Your task to perform on an android device: I want to purchase the  faux leather bomber jacket I've fallen in love with on the pull&bear app. I'm therefore adding it to my cart before making a decision.I want to purchase the  faux leather bomber jacket I've fallen in love with on the pull&bear app. I'm therefore adding it to my cart before making a decision.I want to purchase the  faux leather bomber jacket I've fallen in love with on the pull&bear app. I'm therefore adding it to my cart before making a decision.
Image 0: 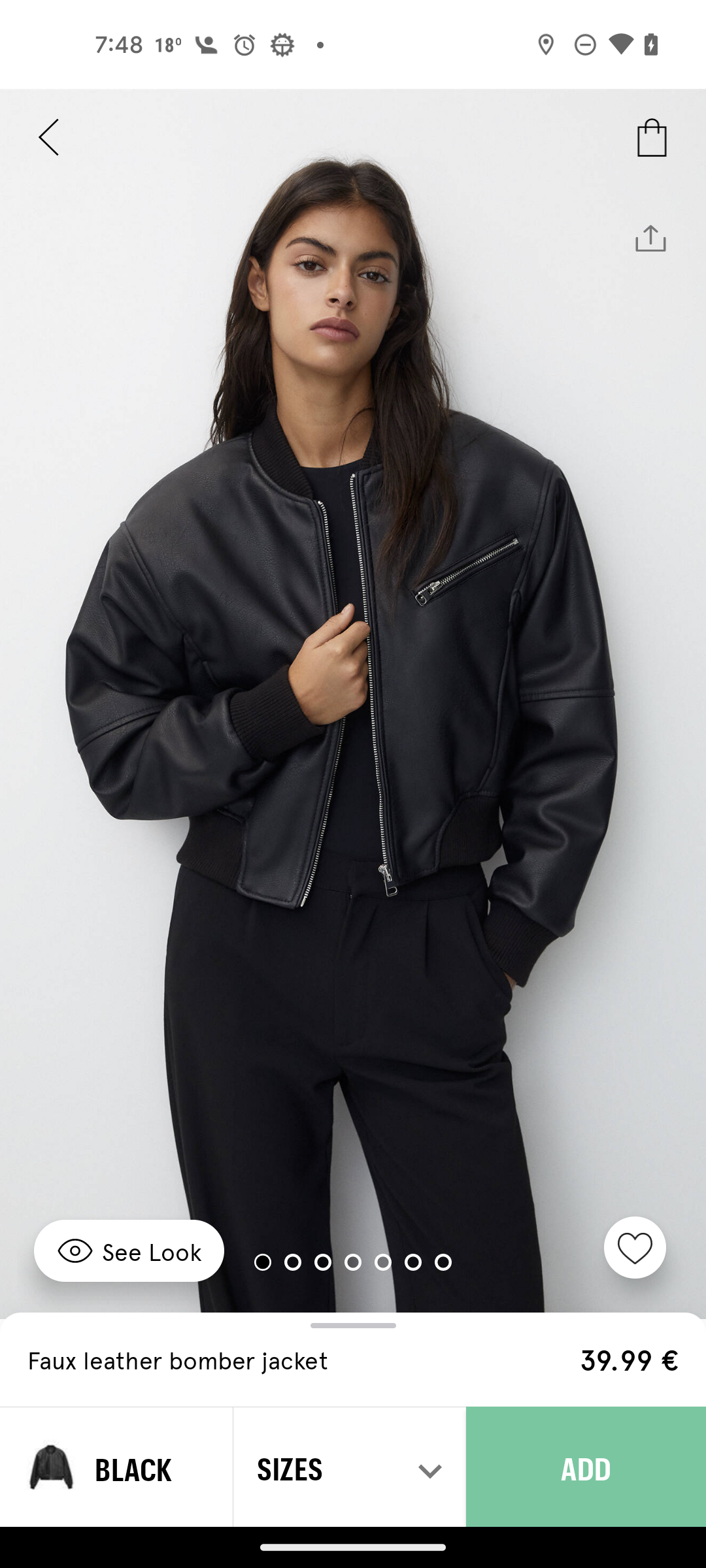
Click on the Add button
Step 0: click (586, 1467)
Image 1: 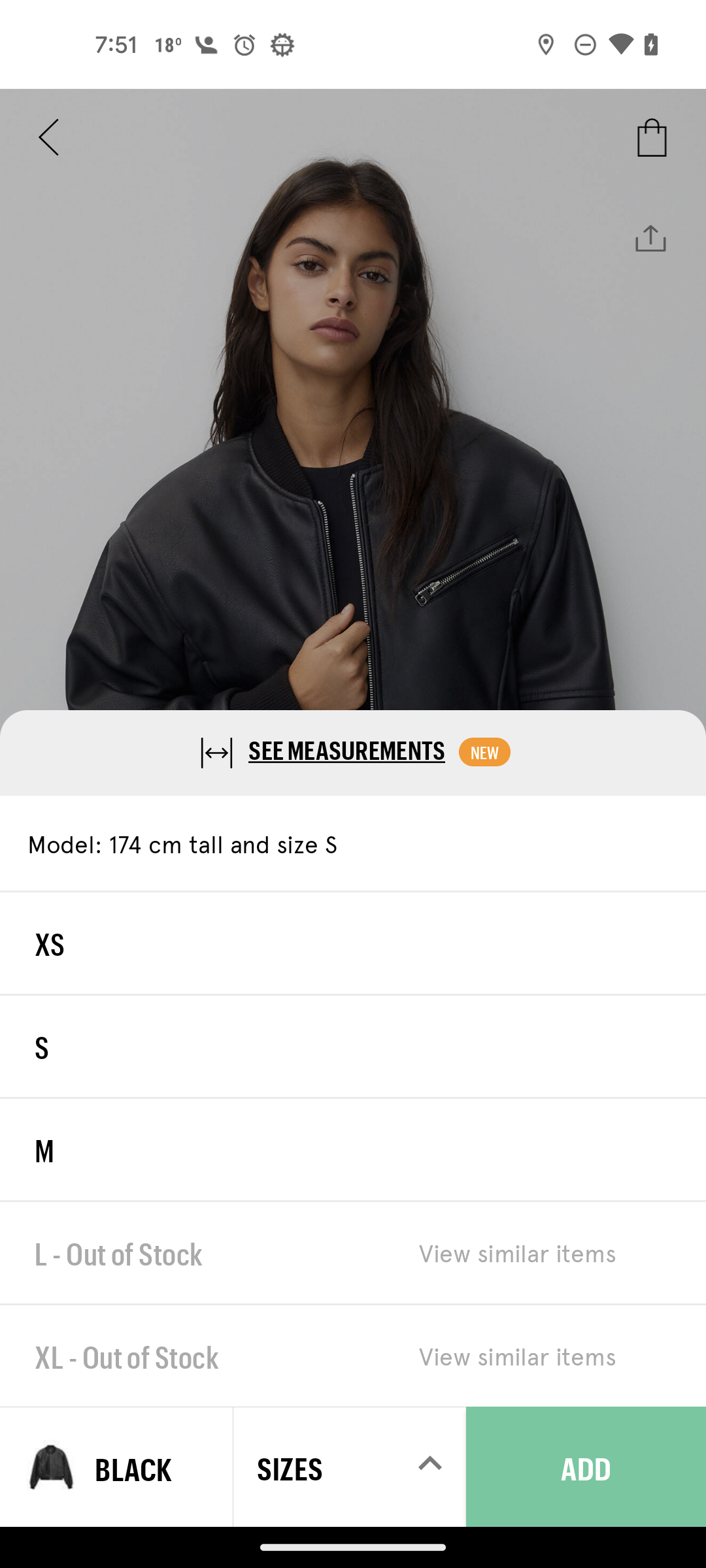
Select the size M
Step 1: click (353, 1149)
Image 2: 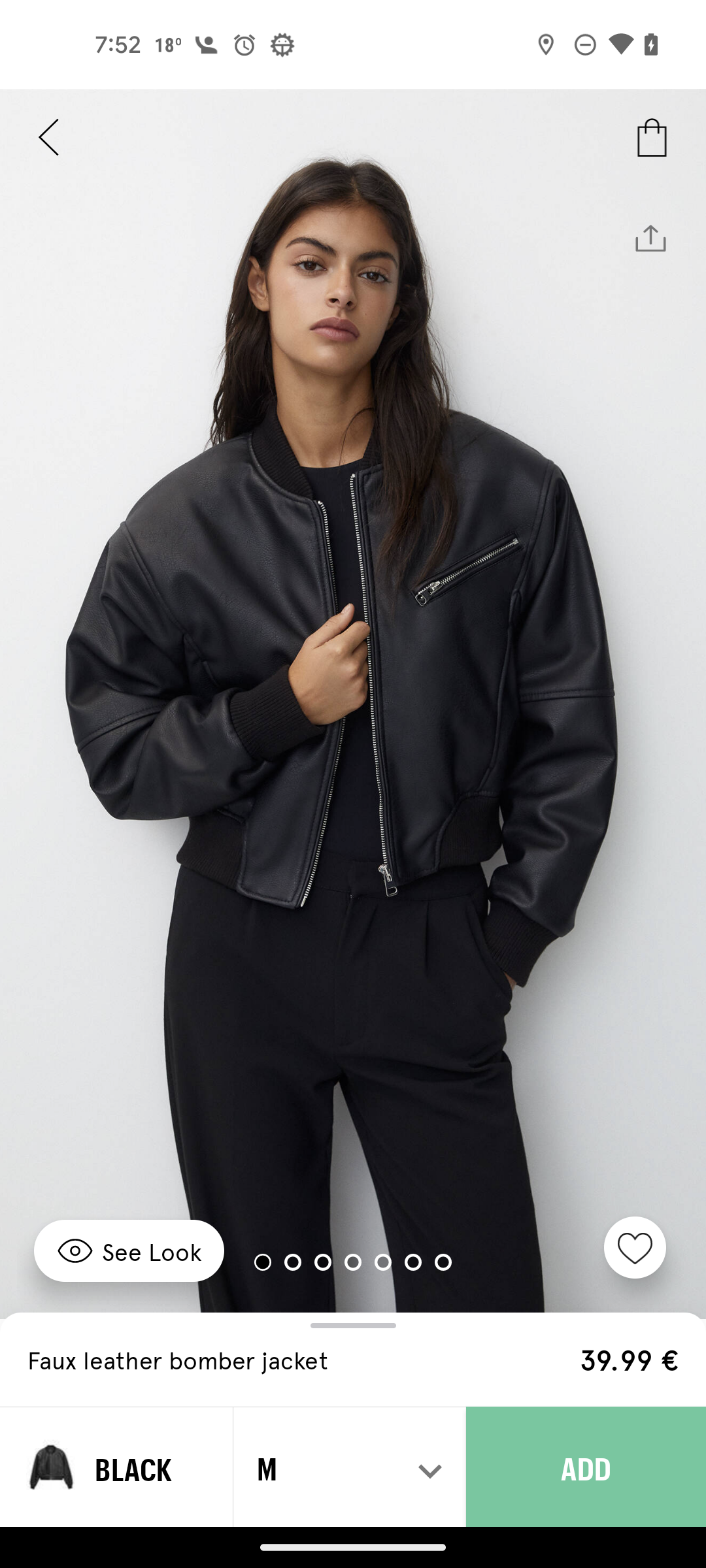
Click on the Add button
Step 2: click (586, 1467)
Image 3: 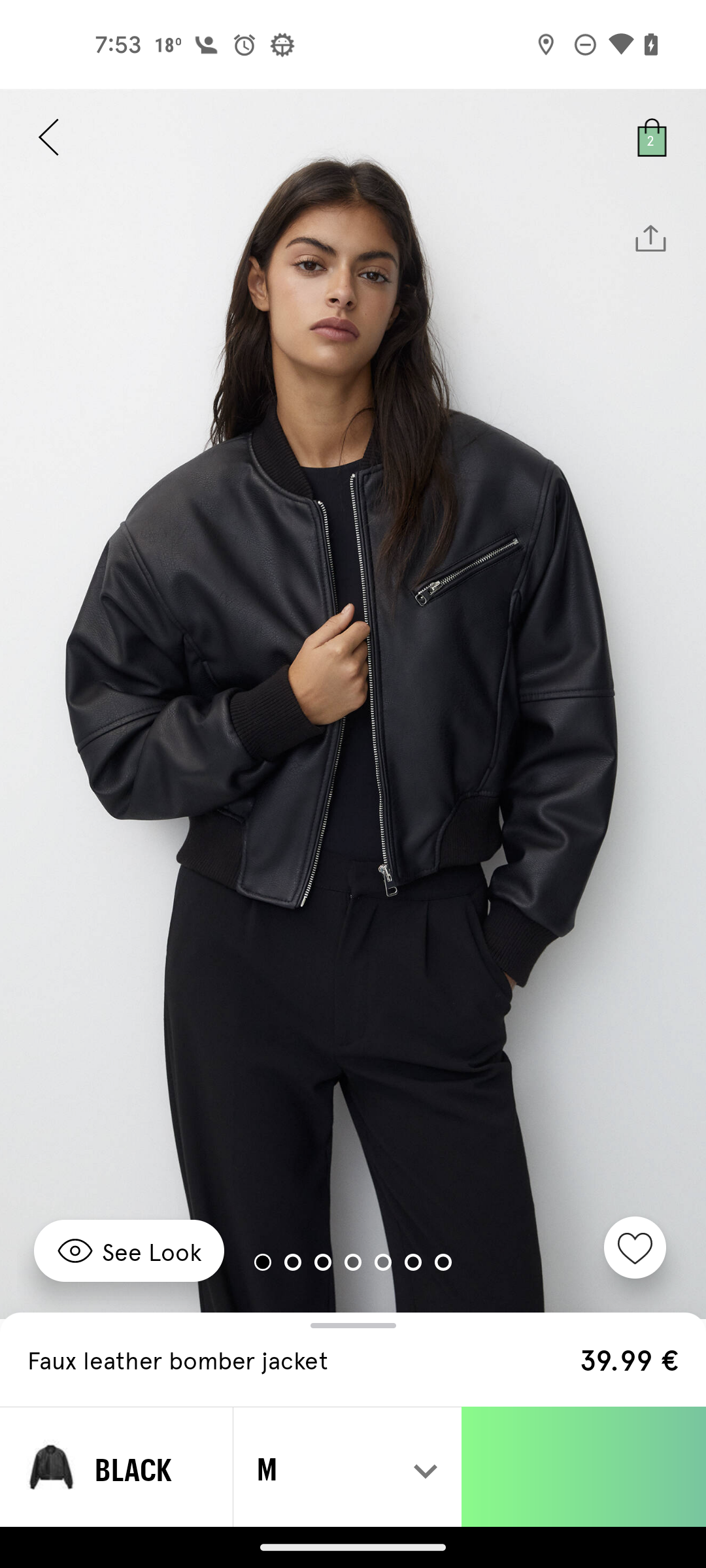
Click on the Add button
Step 3: wait